Your task to perform on an android device: I might want to view the Google Maps app with public transit routes for the Ristorante Pizzeria Positano from my residence.
Image 0: 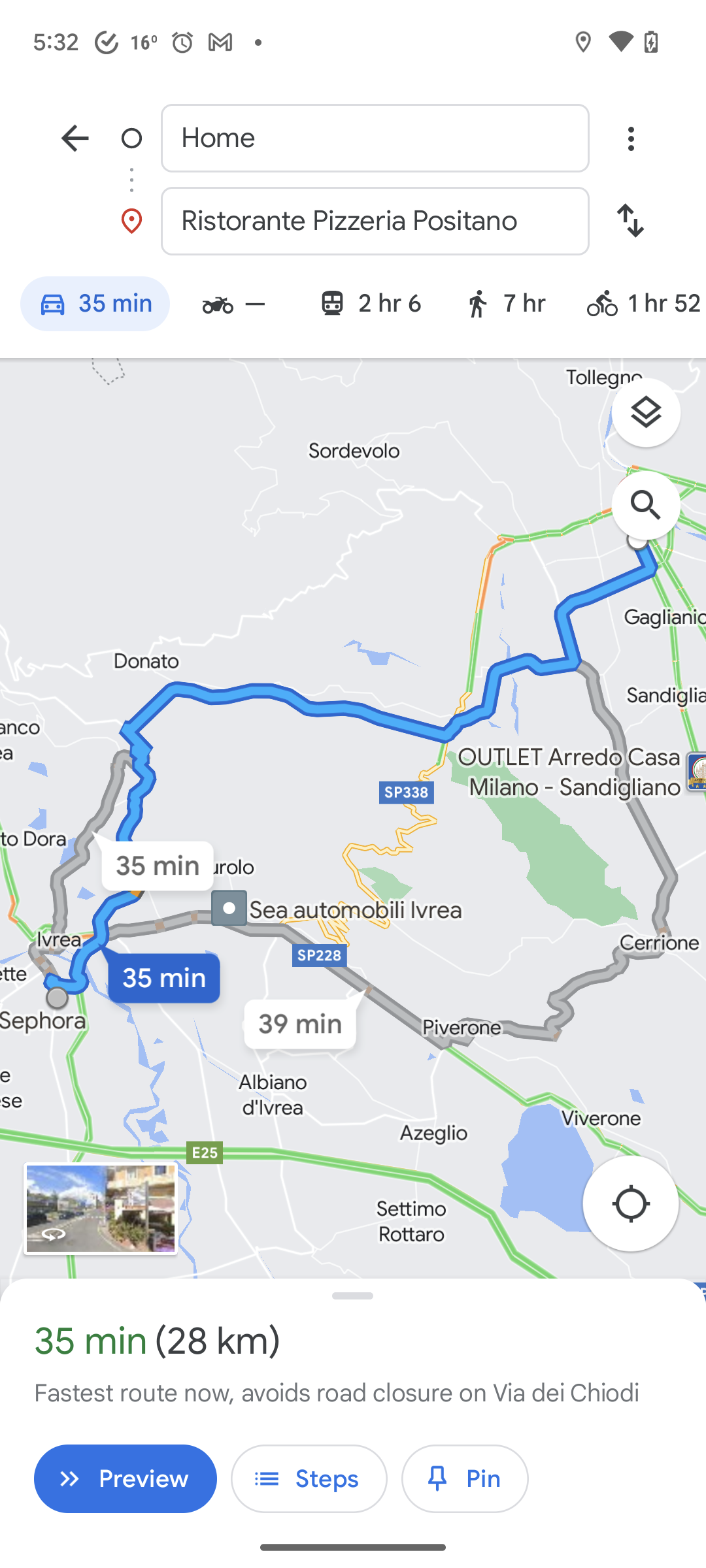
Click on the layer icon at the top right of the map screen
Step 0: click (656, 419)
Image 1: 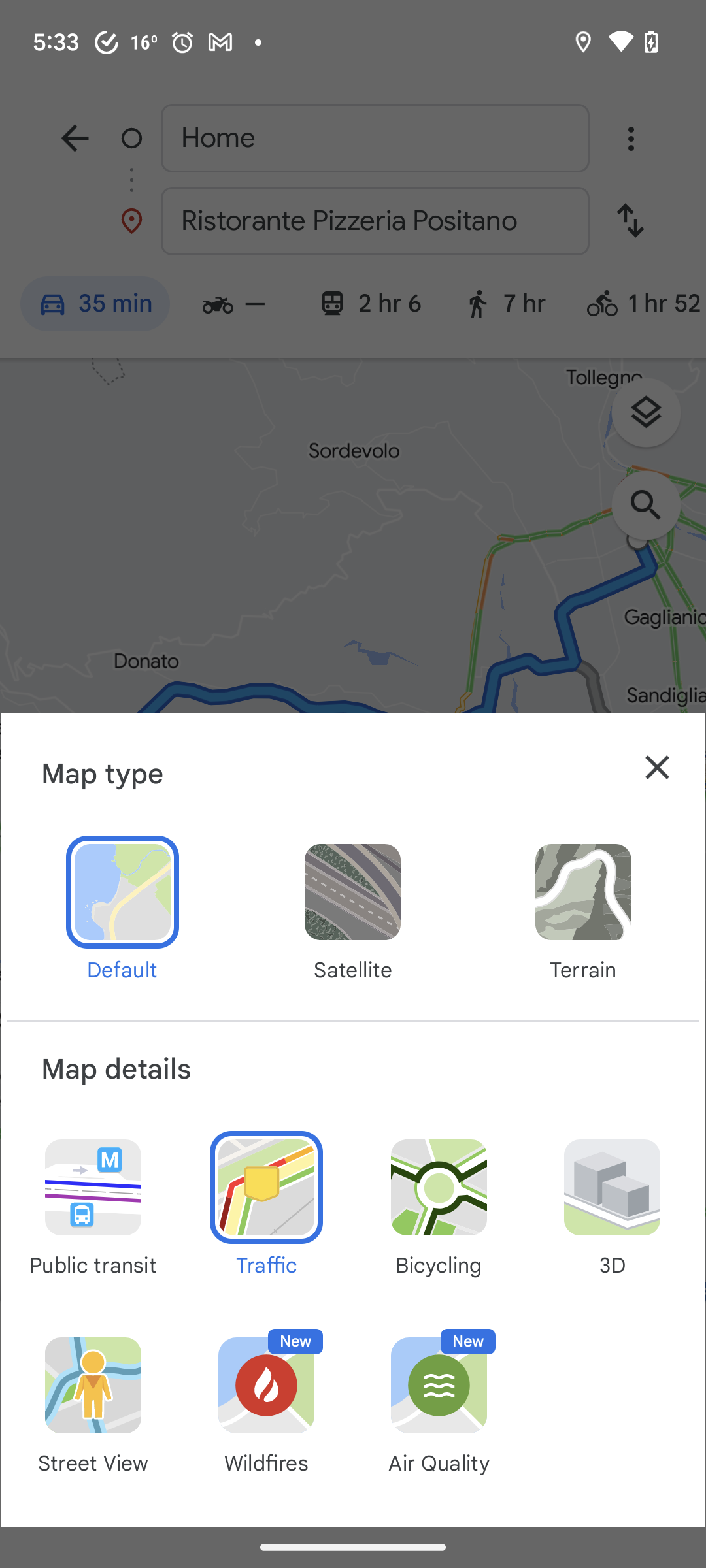
Click on the public transit option
Step 1: click (93, 1206)
Image 2: 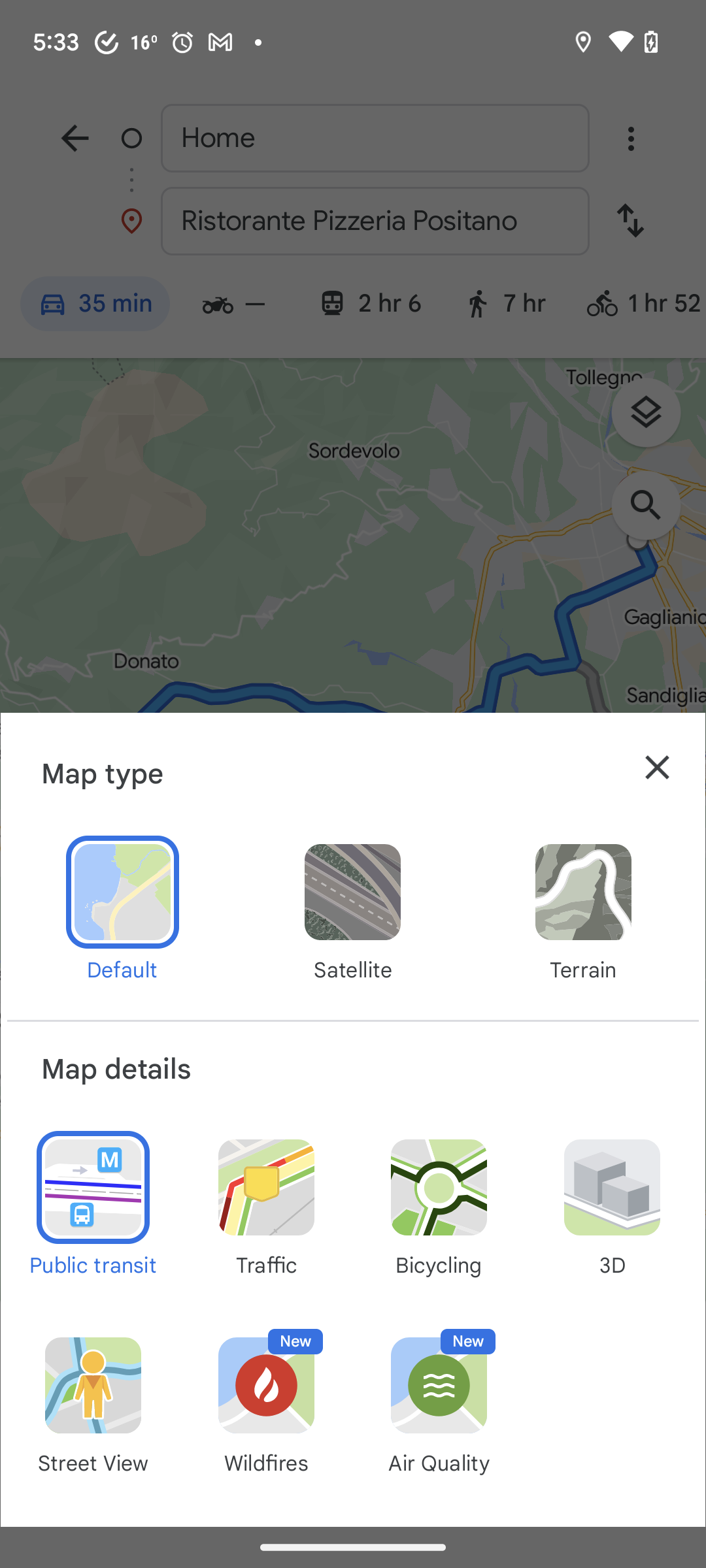
Close the drawer
Step 2: click (657, 767)